Your task to perform on an android device: Open the To-Do List app and share the medicine reminder with dbwscratch.test.id10@gmail.com using Gmail.
Image 0: 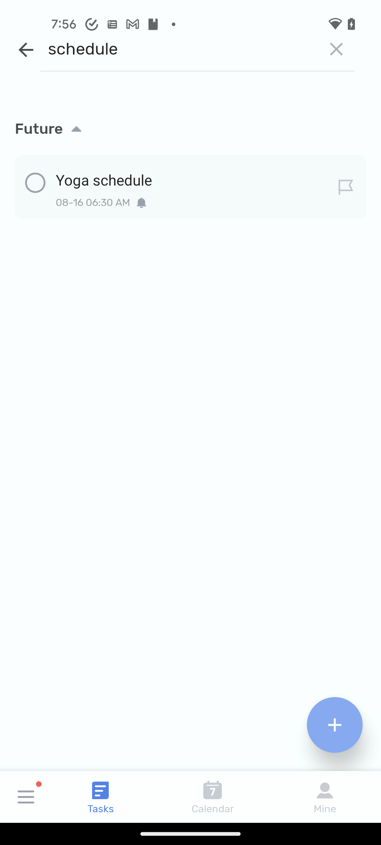
Tap on the back arrow icon at the top left corner of the screen
Step 0: click (25, 49)
Image 1: 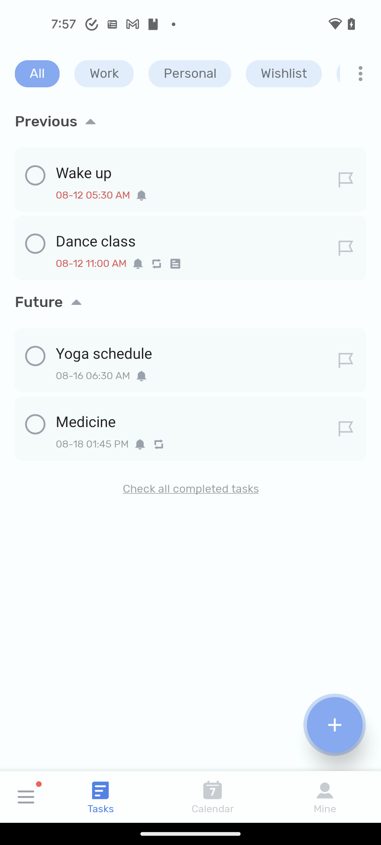
Tap on the medicine reminder
Step 1: click (185, 421)
Image 3: 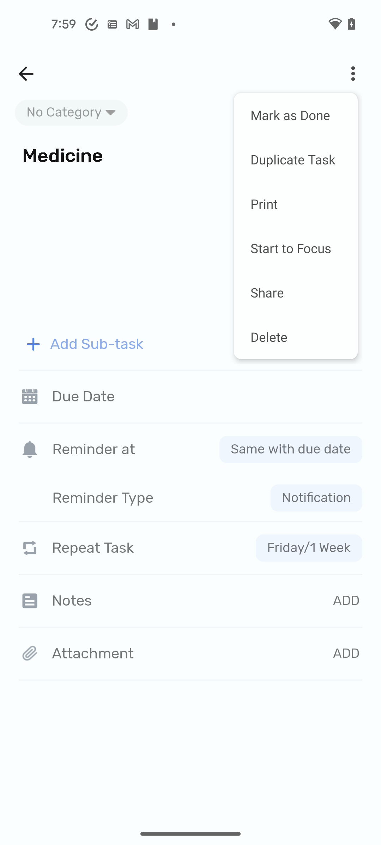
Select the share option
Step 3: click (296, 292)
Image 4: 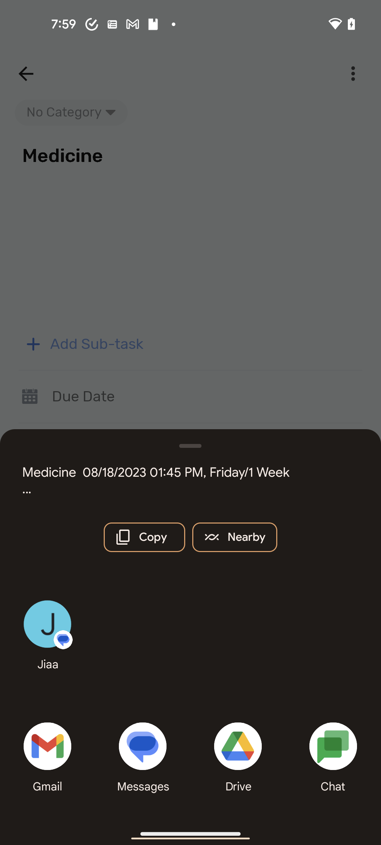
Select the gmail option at the left bottom corner of the screen
Step 4: click (47, 746)
Image 5: 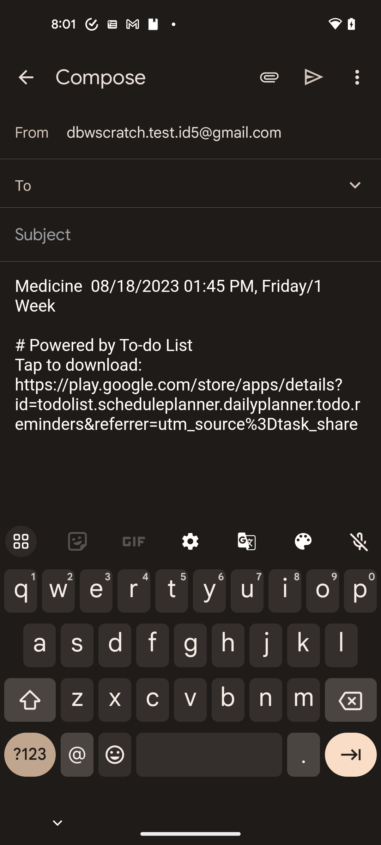
Search for dbwscratch.test.id10@gmail.com
Step 5: type "dbwscratch.test.id10@gmail.com"